Your task to perform on an android device: To choose which item on the DHgate app is the best, I want to read reviews of the Pilers SMU Cutting  pliers
Image 0: 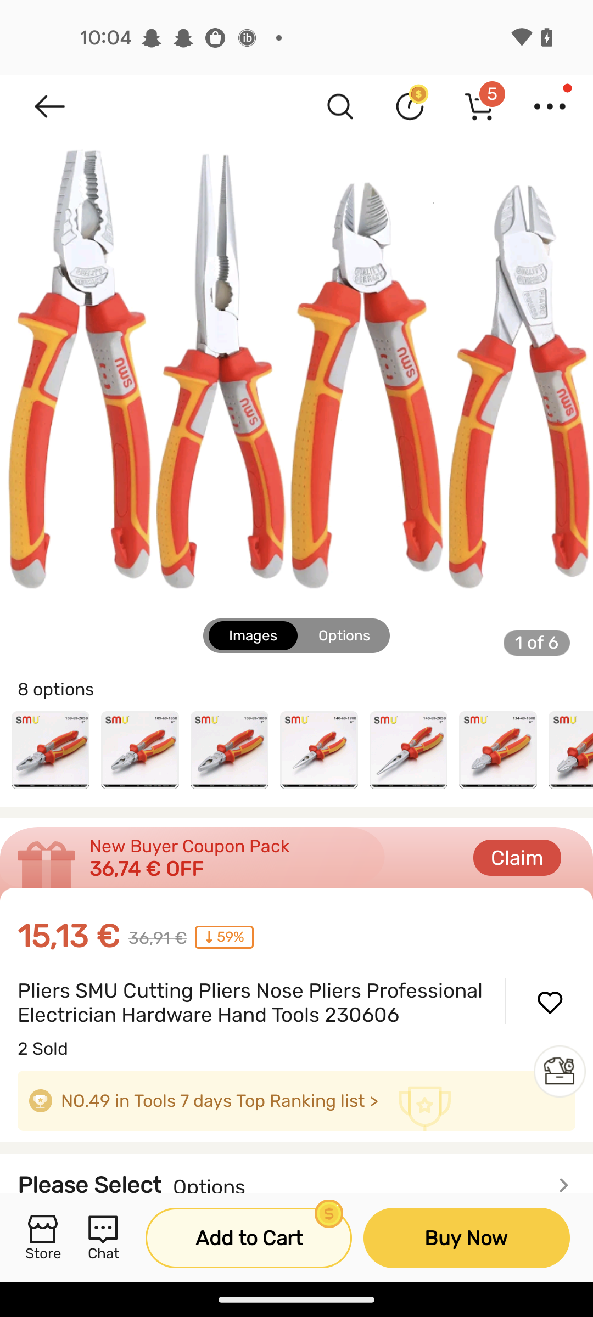
Swipe up to view the Reviews option 
Step 0: scroll down
Image 1: 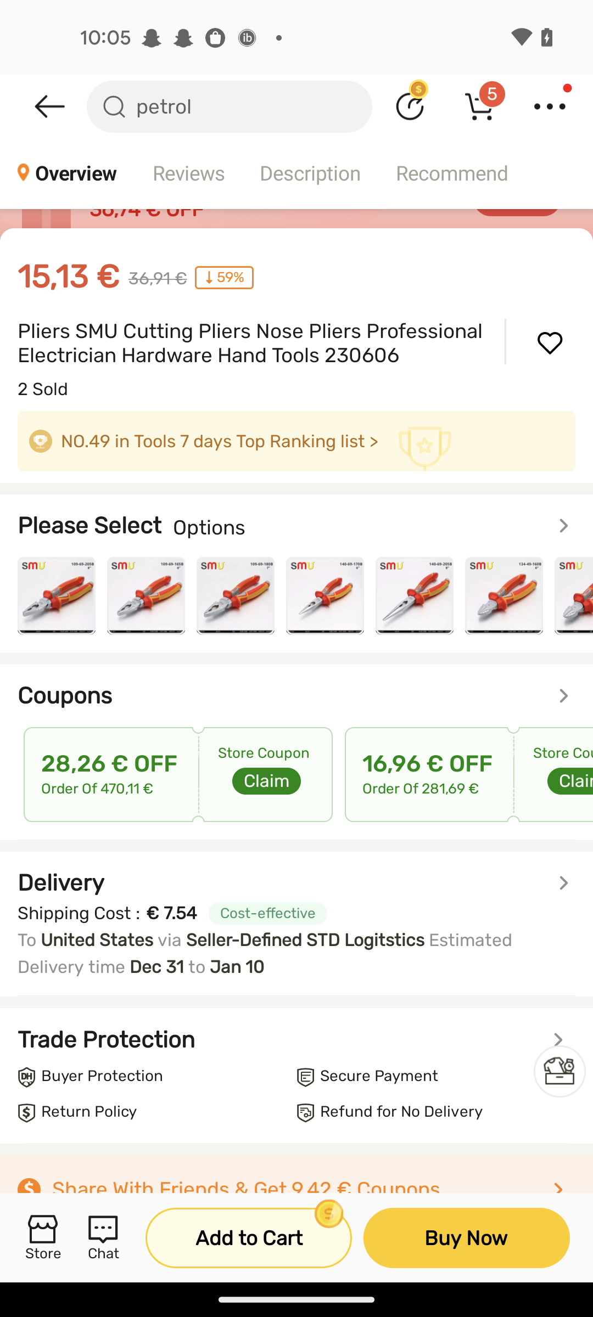
Swipe up to view the Reviews option 
Step 1: scroll down
Image 2: 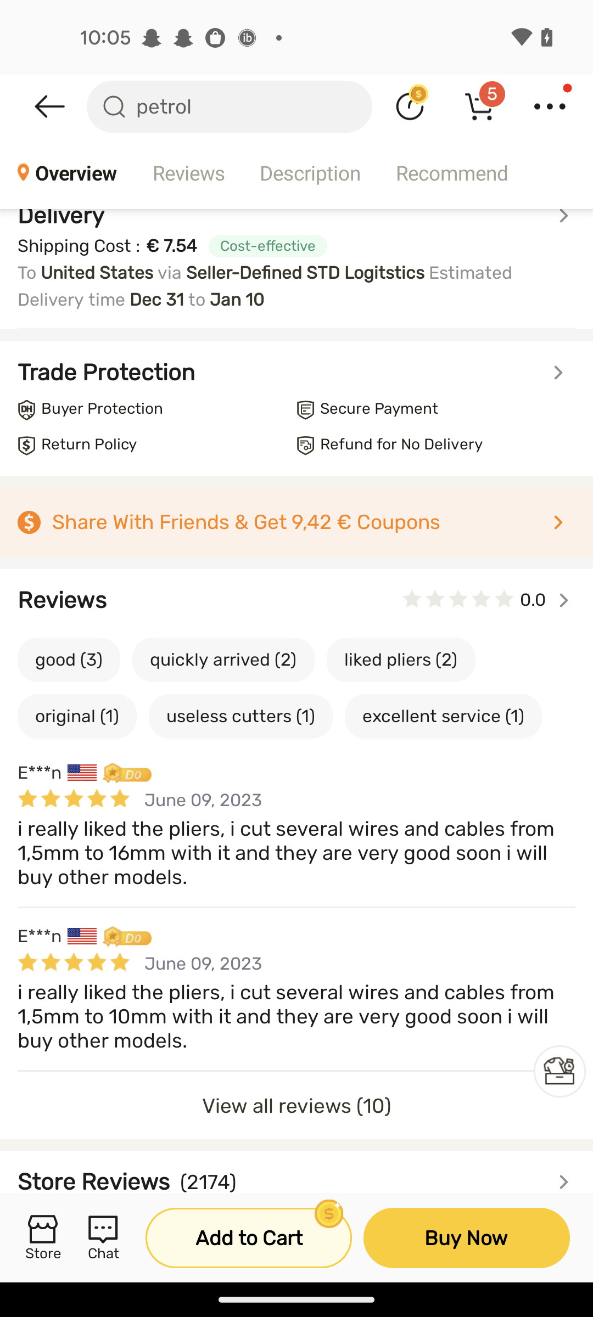
Click on the View all reviews 
Step 2: click (296, 1106)
Image 3: 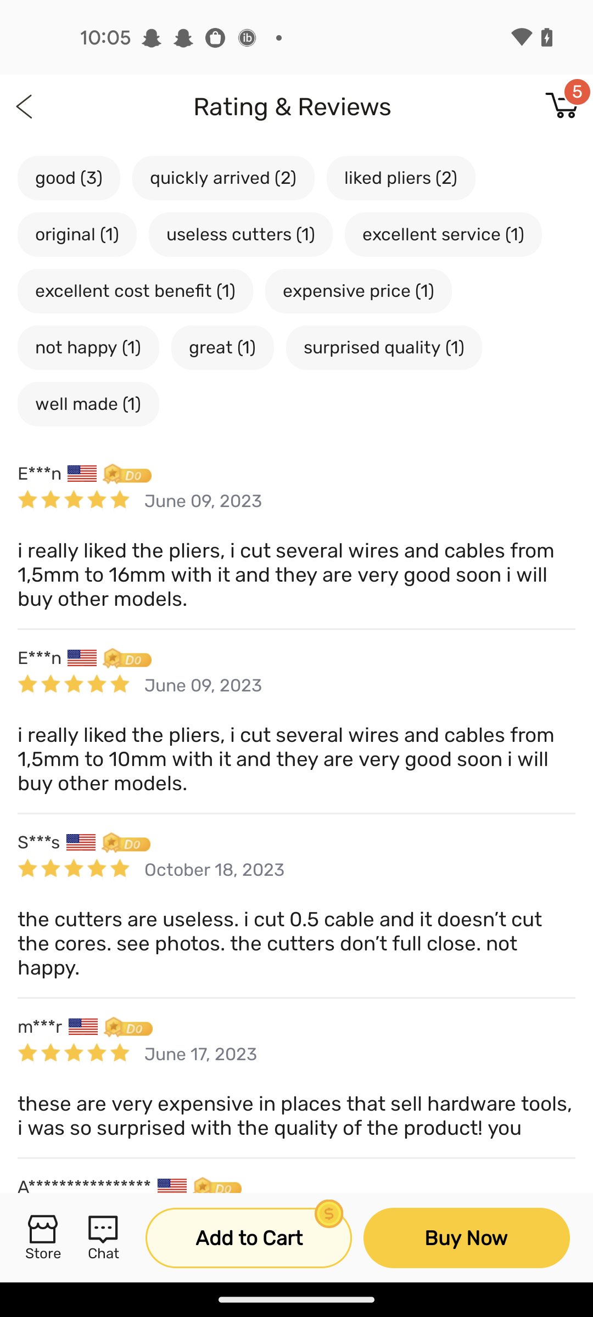
Swipe up to read reviews 
Step 3: scroll down
Image 4: 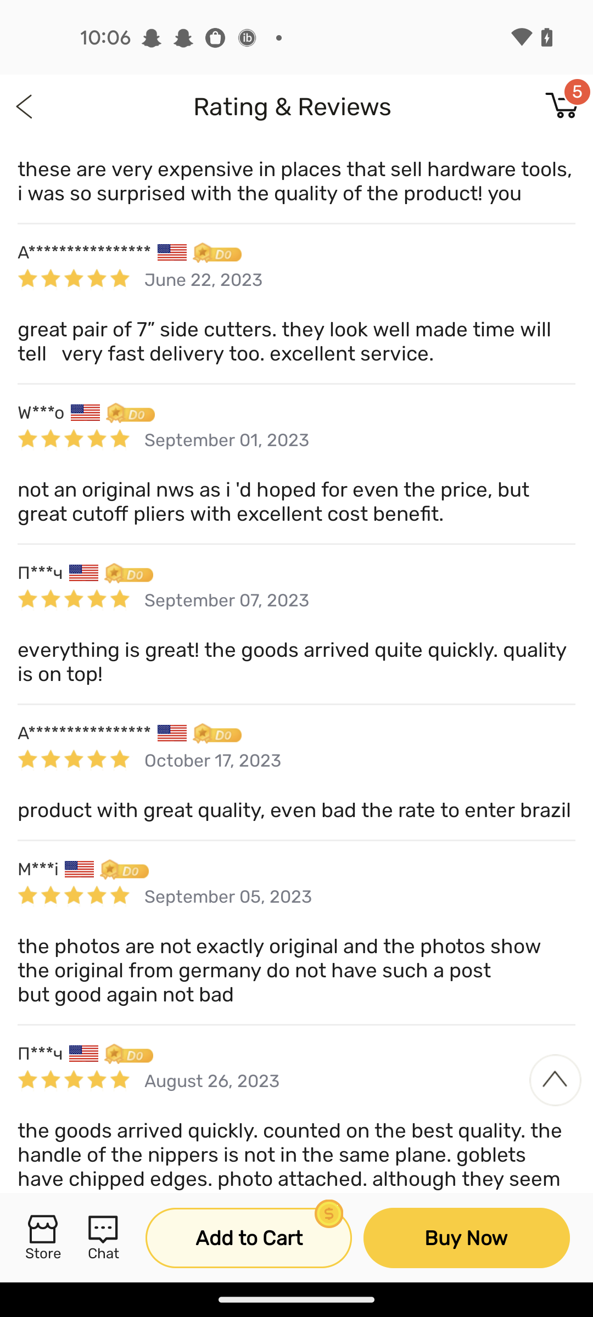
Swipe up to read reviews 
Step 4: scroll down
Image 5: 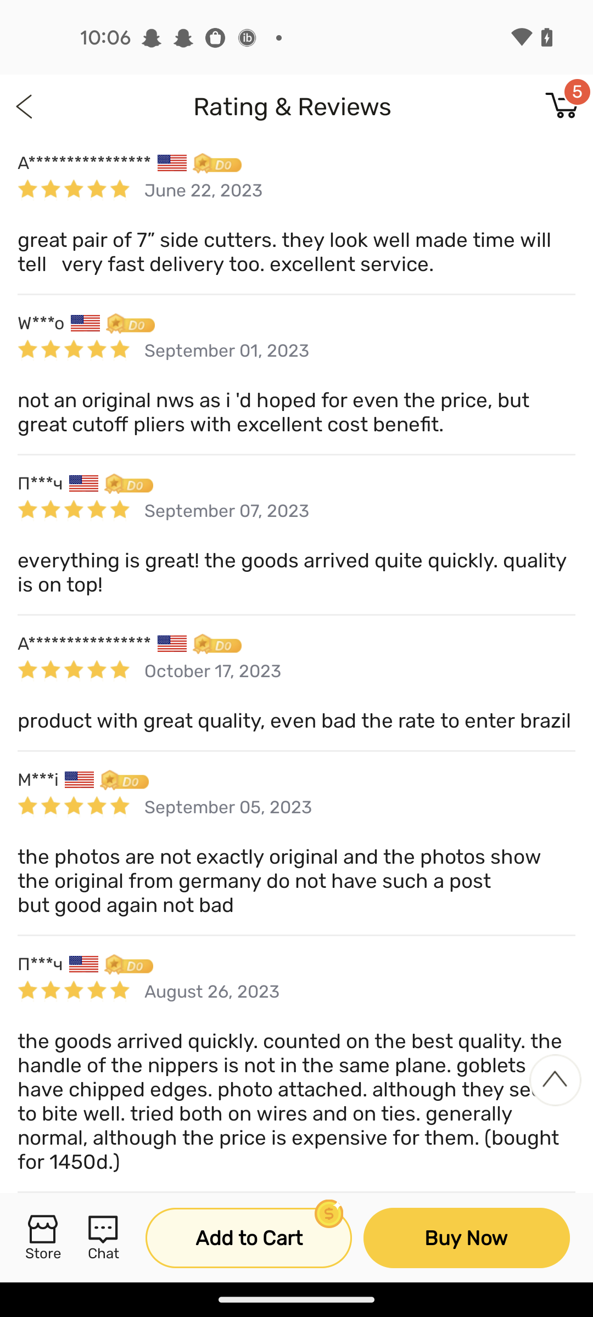
Swipe up to read reviews 
Step 5: scroll down